Your task to perform on an android device: In the files by Google app Delete the Old Typhoon pdf from which I made the second copy.
Image 0: 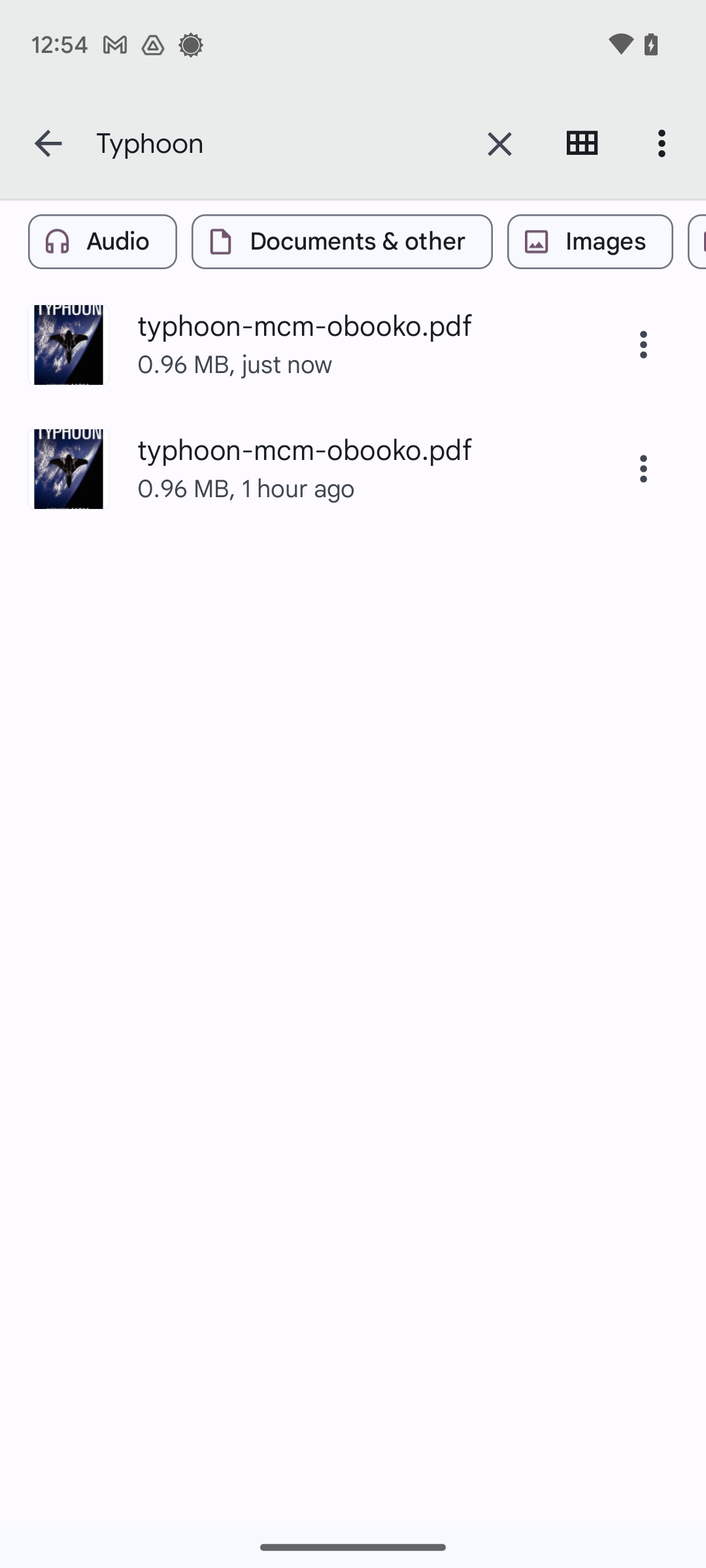
Click on the three-dot icon on the right side of the second file.
Step 0: click (643, 468)
Image 1: 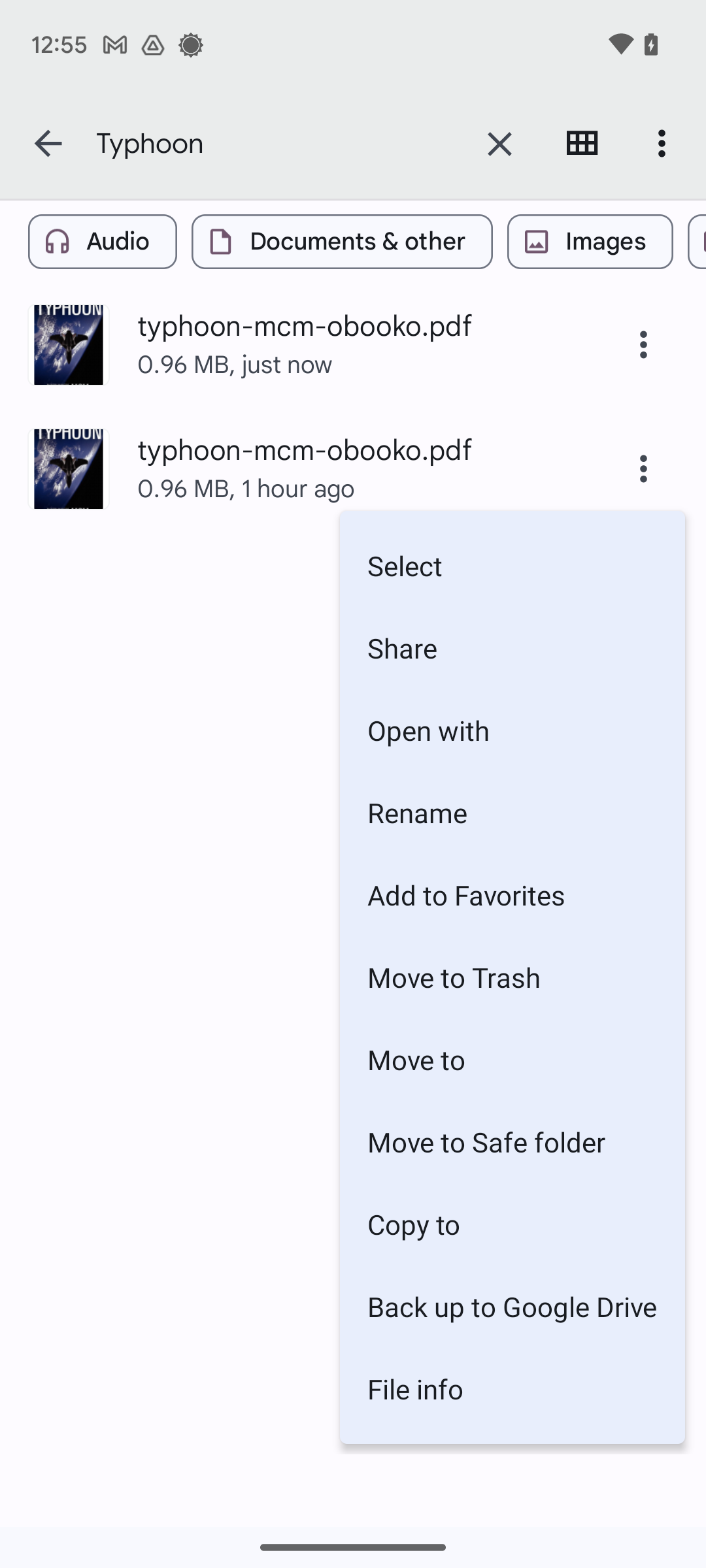
Click on Move to Trash option.
Step 1: click (512, 977)
Image 2: 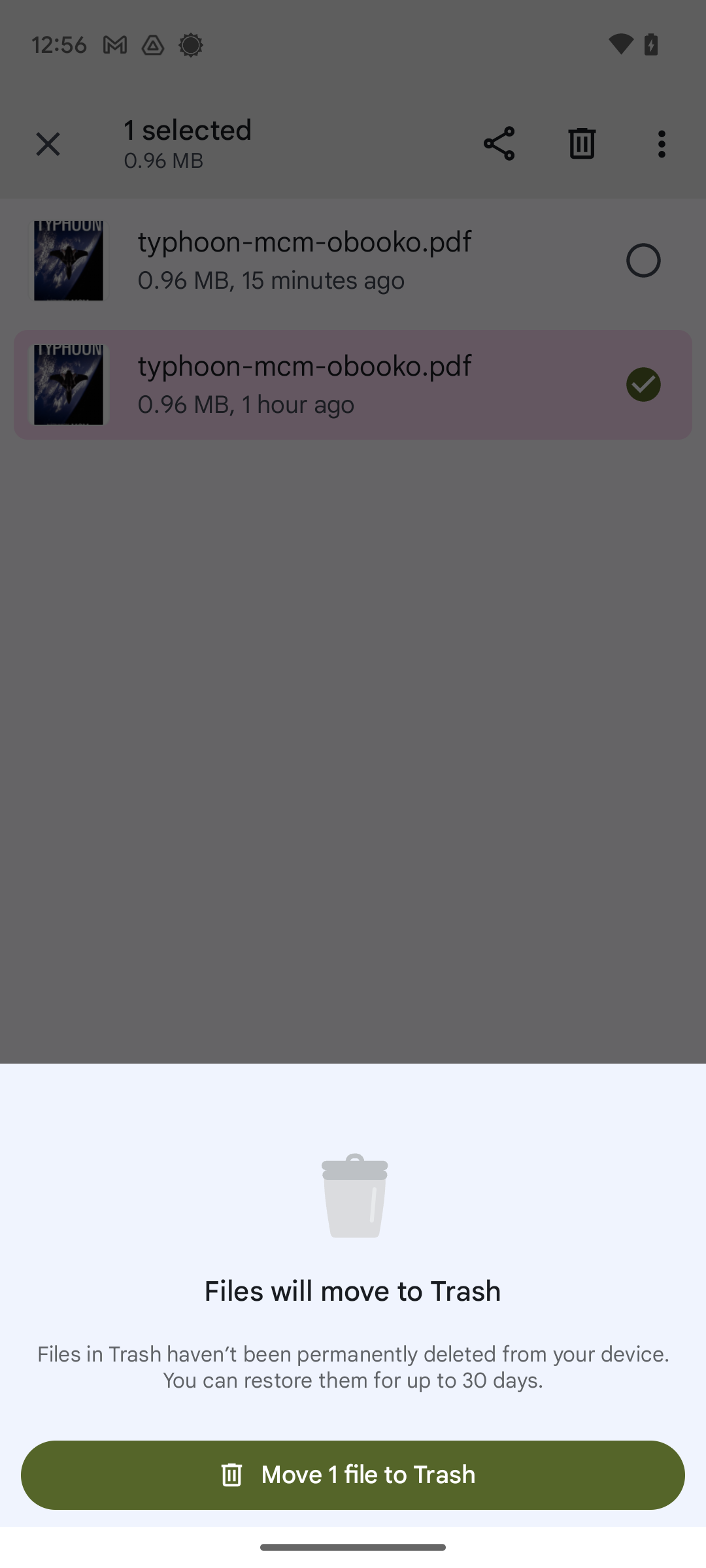
At the bottom of the screen, click on the Move 1 file to Trash.
Step 2: click (352, 1475)
Image 3: 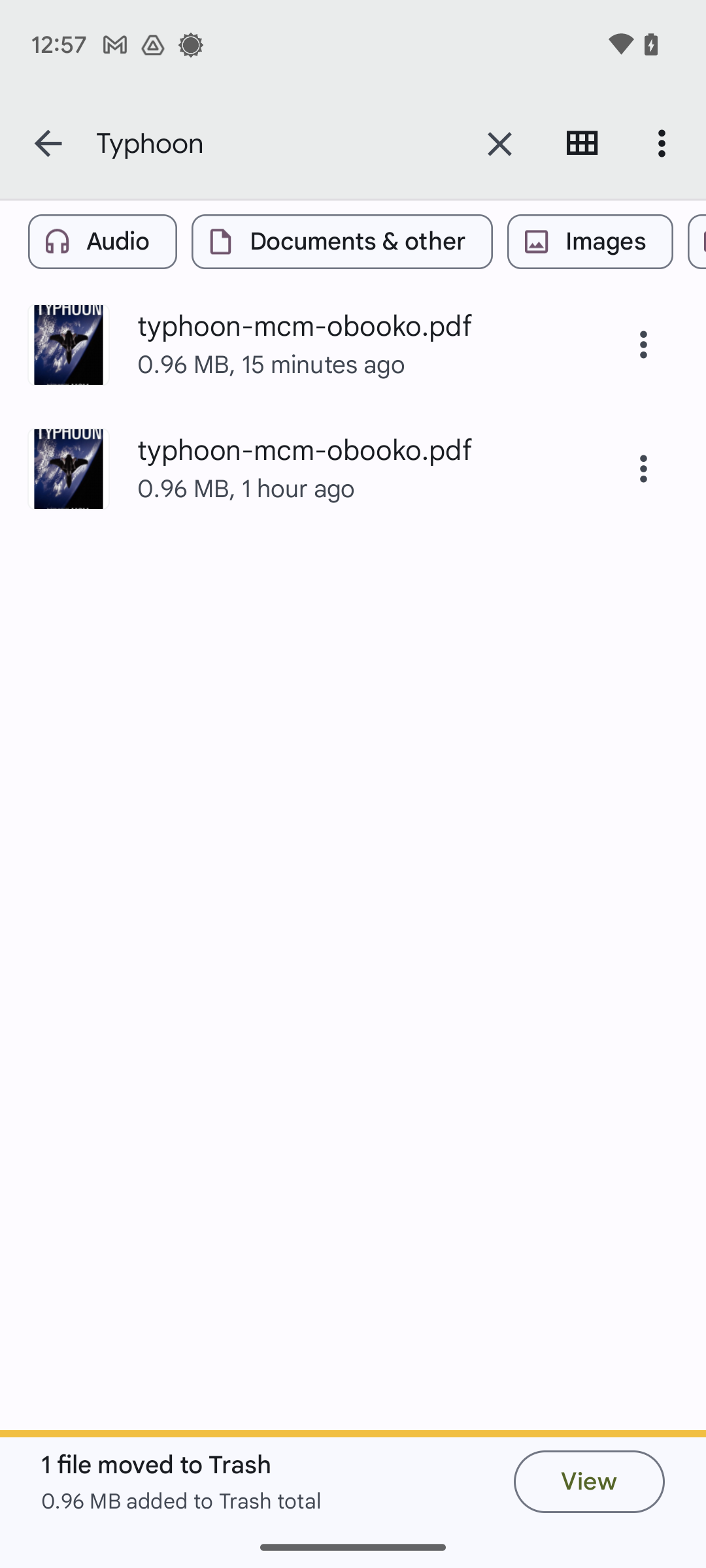
At the bottom of the screen, click on the Move 1 file to Trash.
Step 3: wait